Your task to perform on an android device: Open Papago app and translate "Hello Rose,  Where are you going?" from English to Chinese.
Image 0: 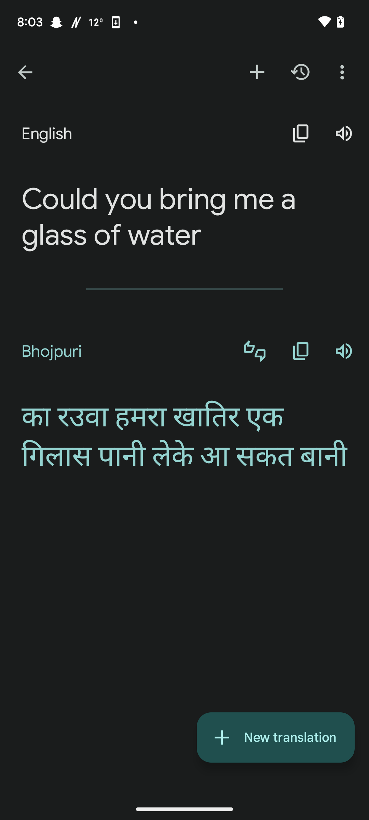
Open Papago app
Step 0: open app "Papago"
Image 1: 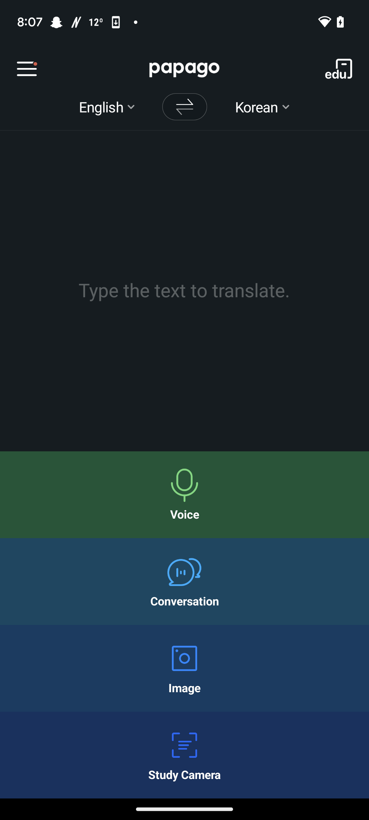
Click on the text box
Step 1: click (184, 290)
Image 2: 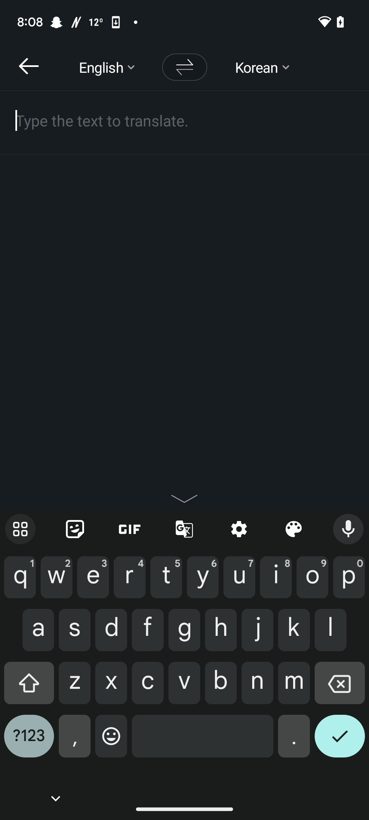
Enter the text "Hello Rose, Where are you going?"
Step 2: type "Hello Rose, Where are you going?"
Image 3: 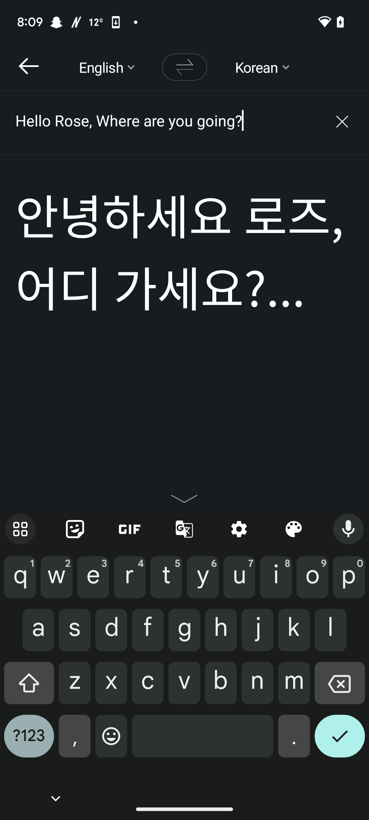
Click on the target language drop down
Step 3: click (257, 67)
Image 4: 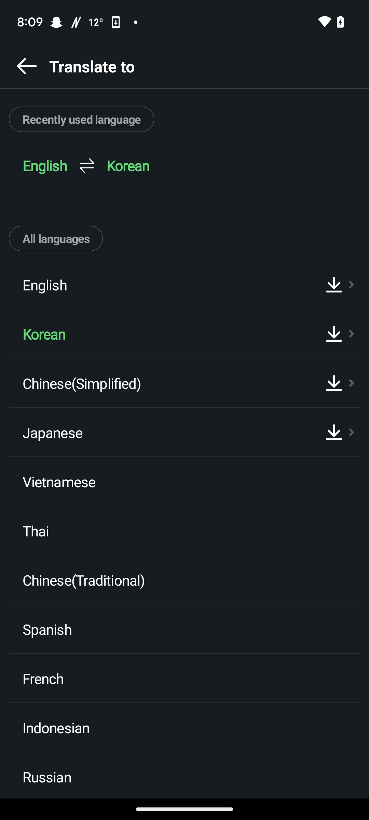
Select the target language as Chinese
Step 4: click (168, 383)